Your task to perform on an android device: Open the TickTick app and move the task Microsoft training update to Welcome list.
Image 0: 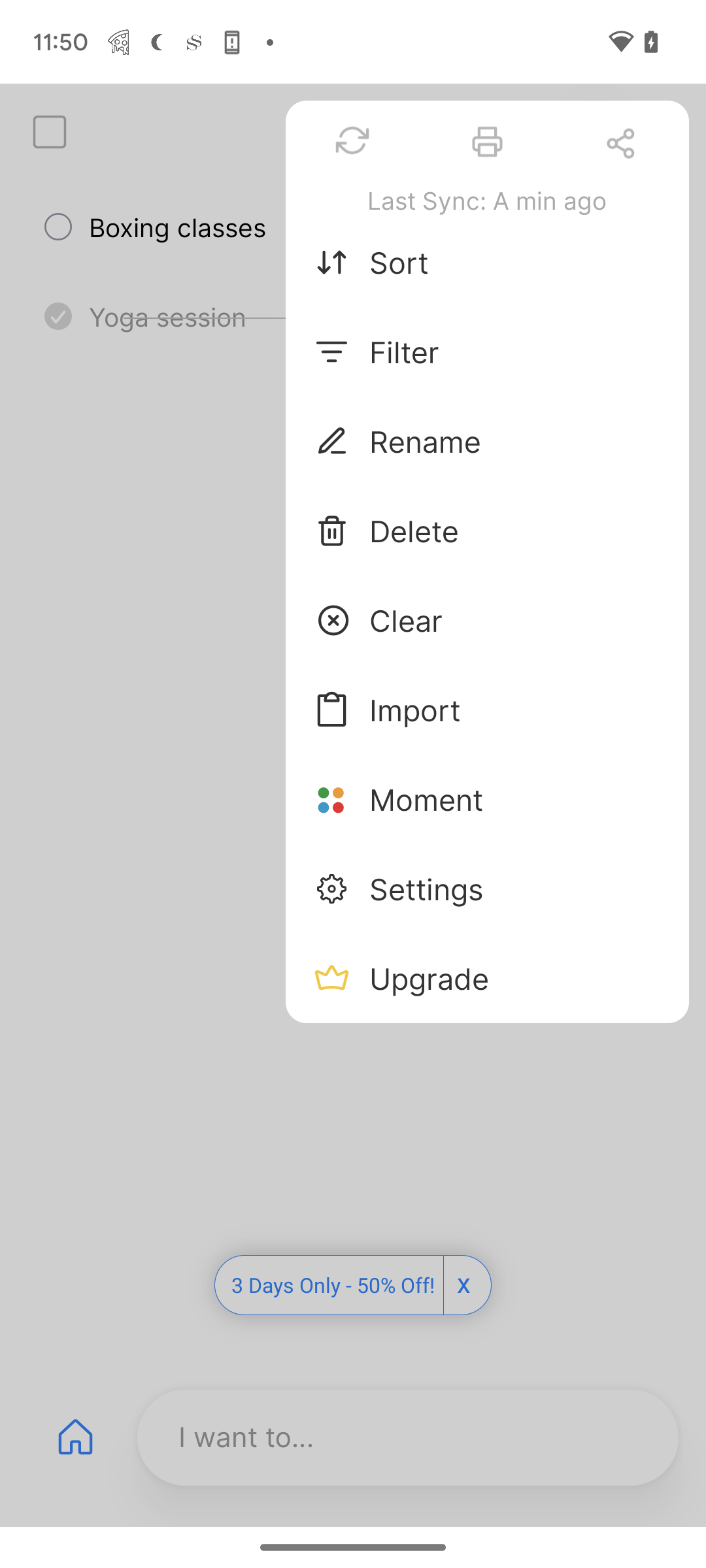
open Ticktick app
Step 0: open app "TickTick"
Image 1: 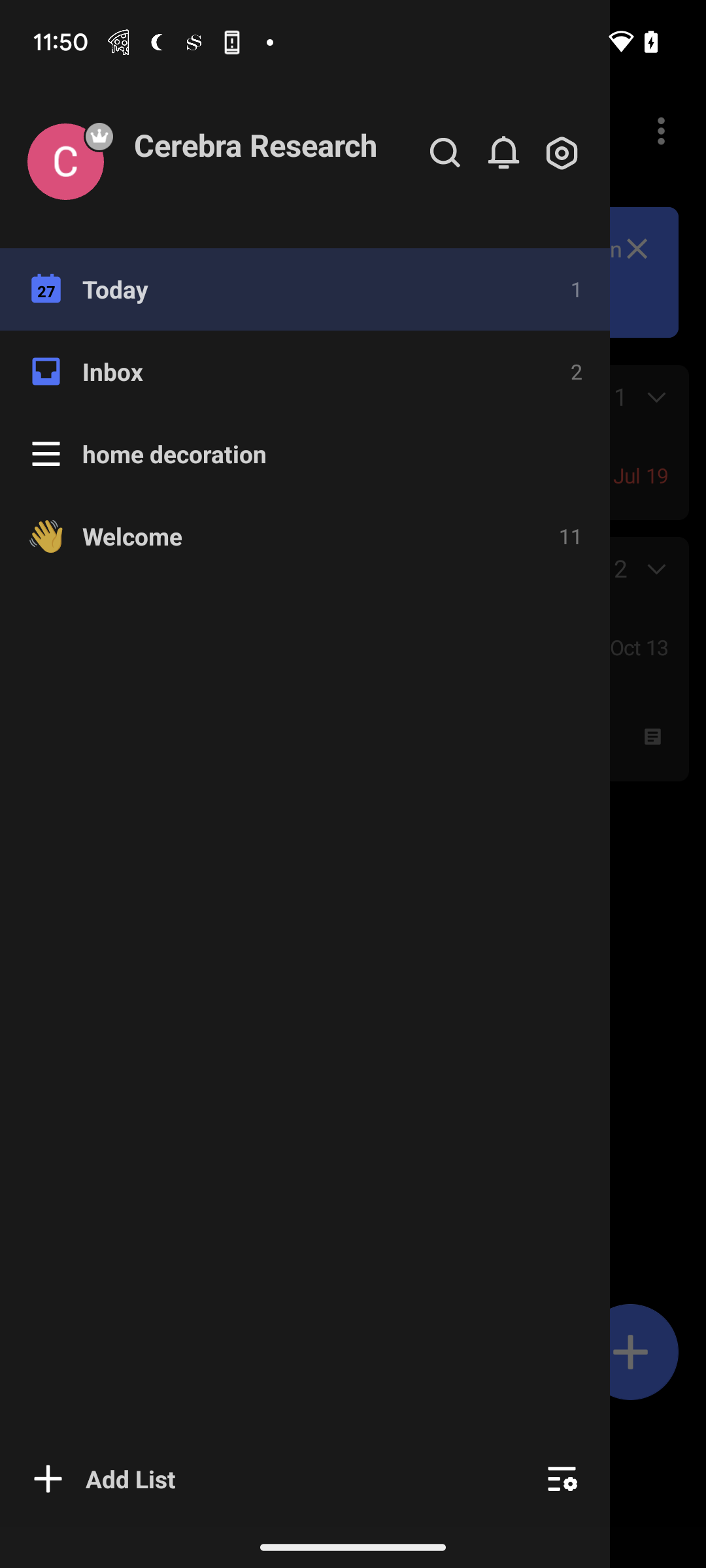
click on the inbox option
Step 1: click (312, 371)
Image 2: 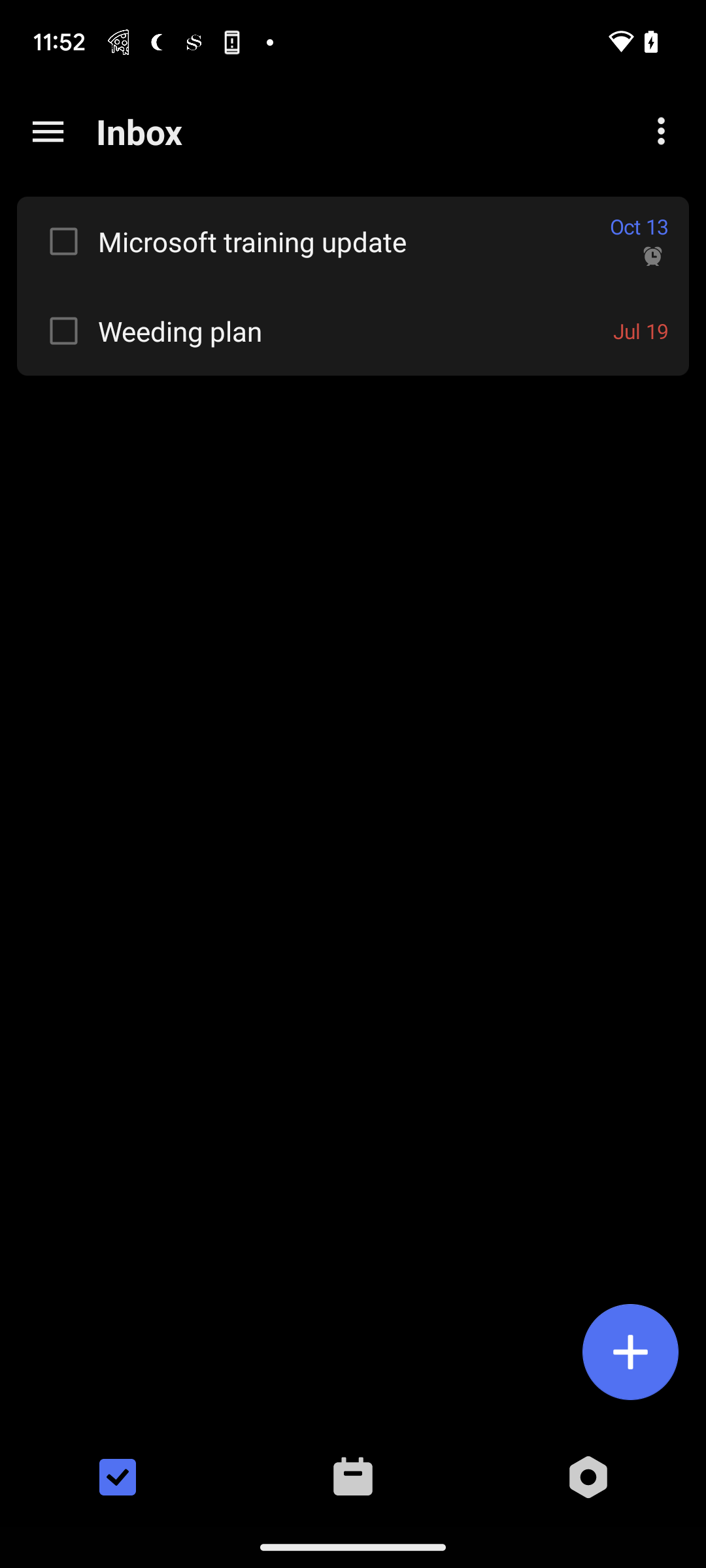
click on the Microsoft training update
Step 2: click (354, 241)
Image 3: 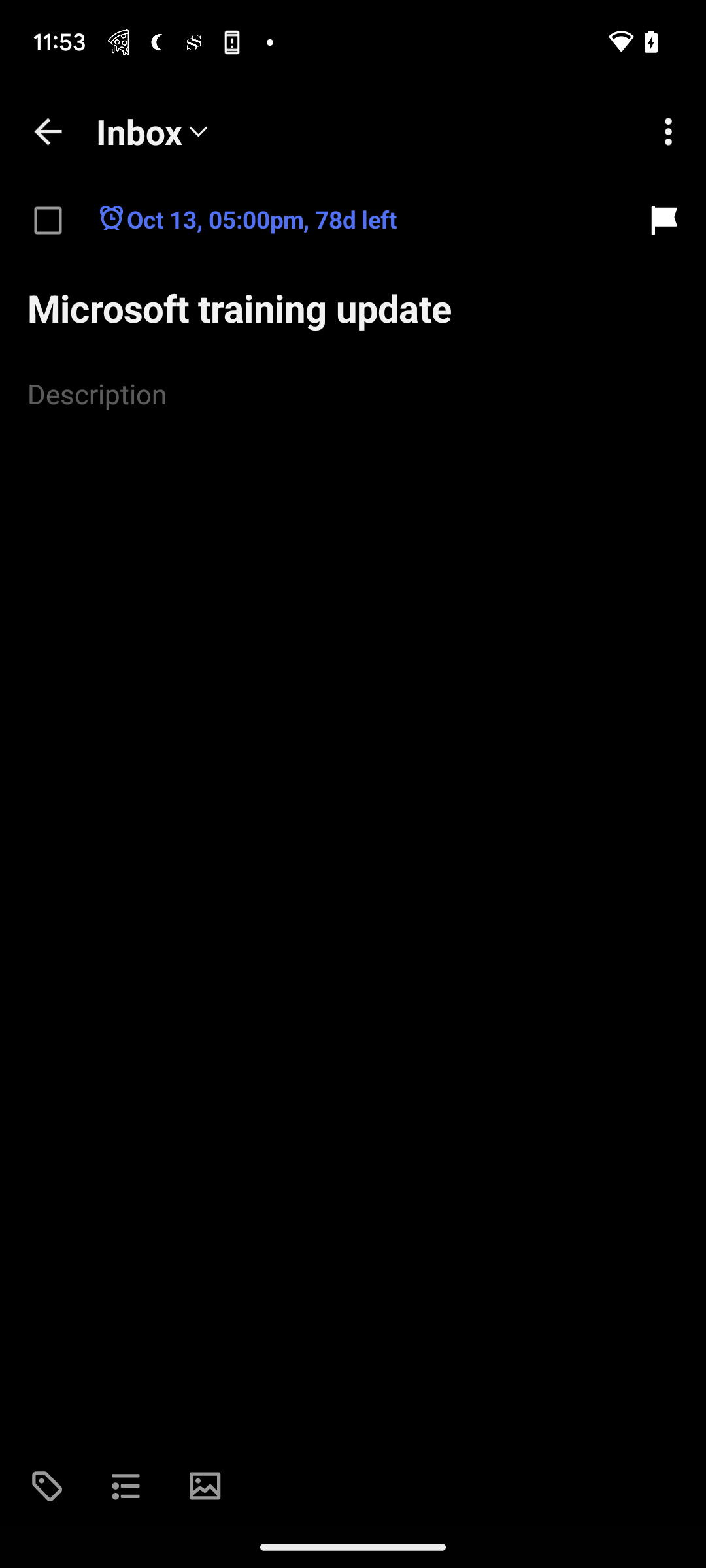
click on the Microsoft training update
Step 3: wait
Image 8: 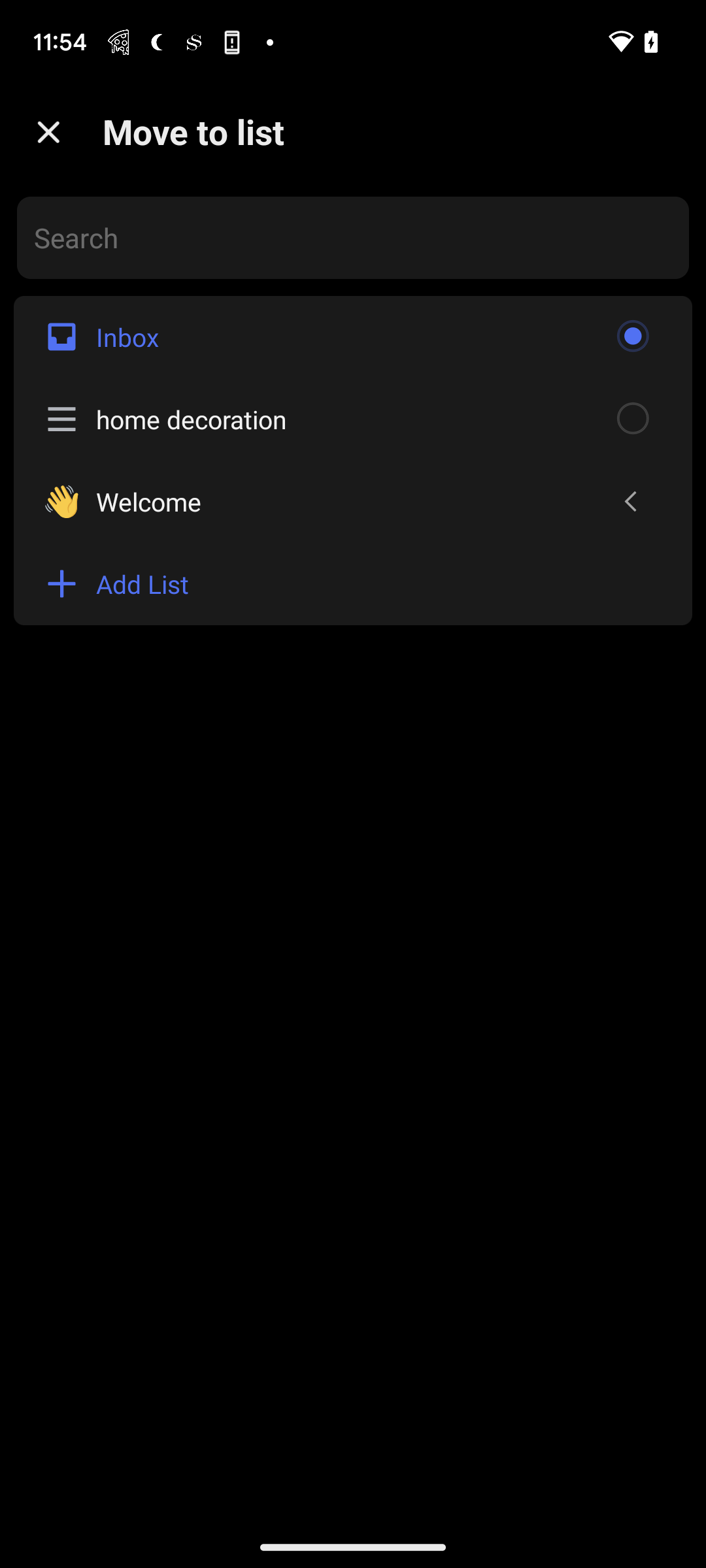
click on the welcome list
Step 8: click (353, 501)
Image 9: 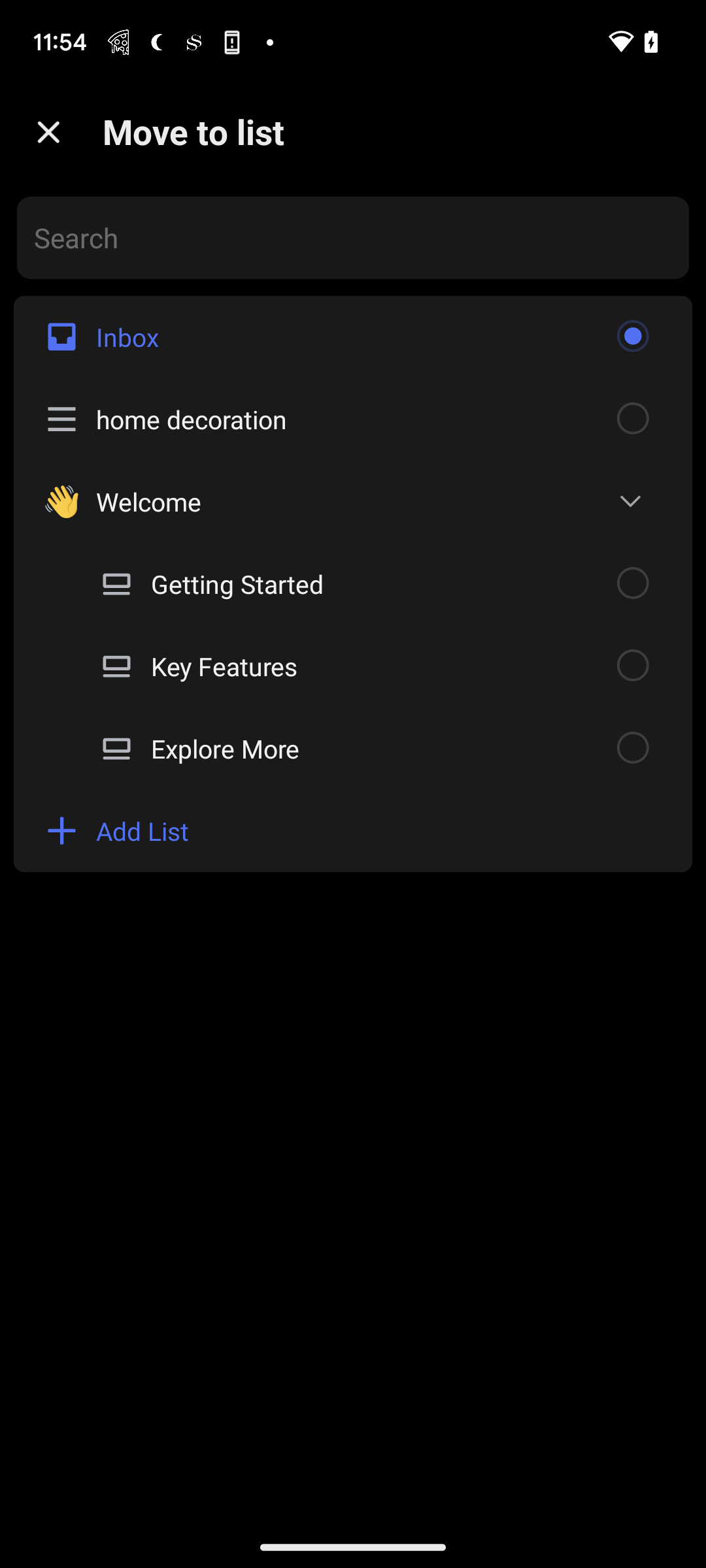
click on the welcome list
Step 9: wait